Your task to perform on an android device: I want to add a Mettalic box bag to my cart.
Image 0: 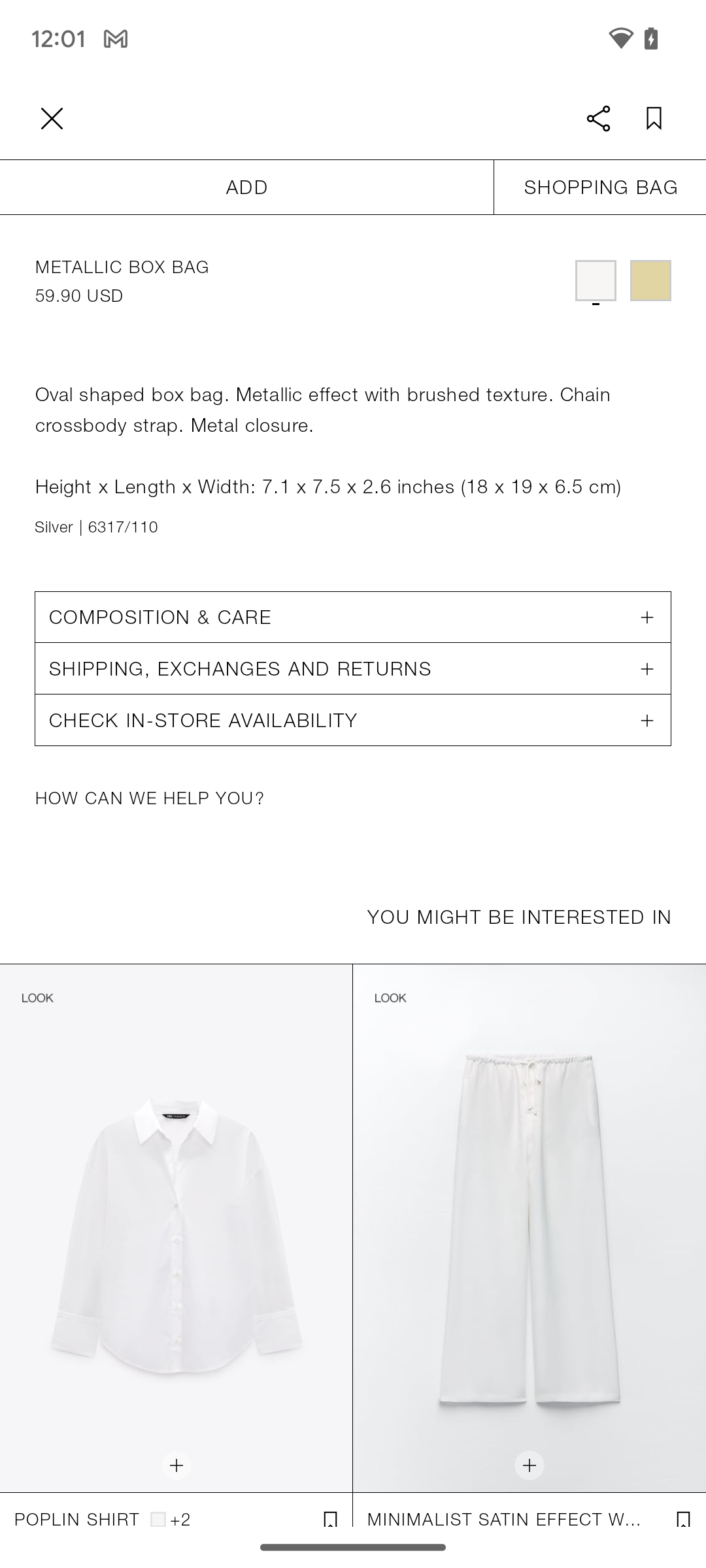
Click on Add option on the top of the screen.
Step 0: click (246, 187)
Image 1: 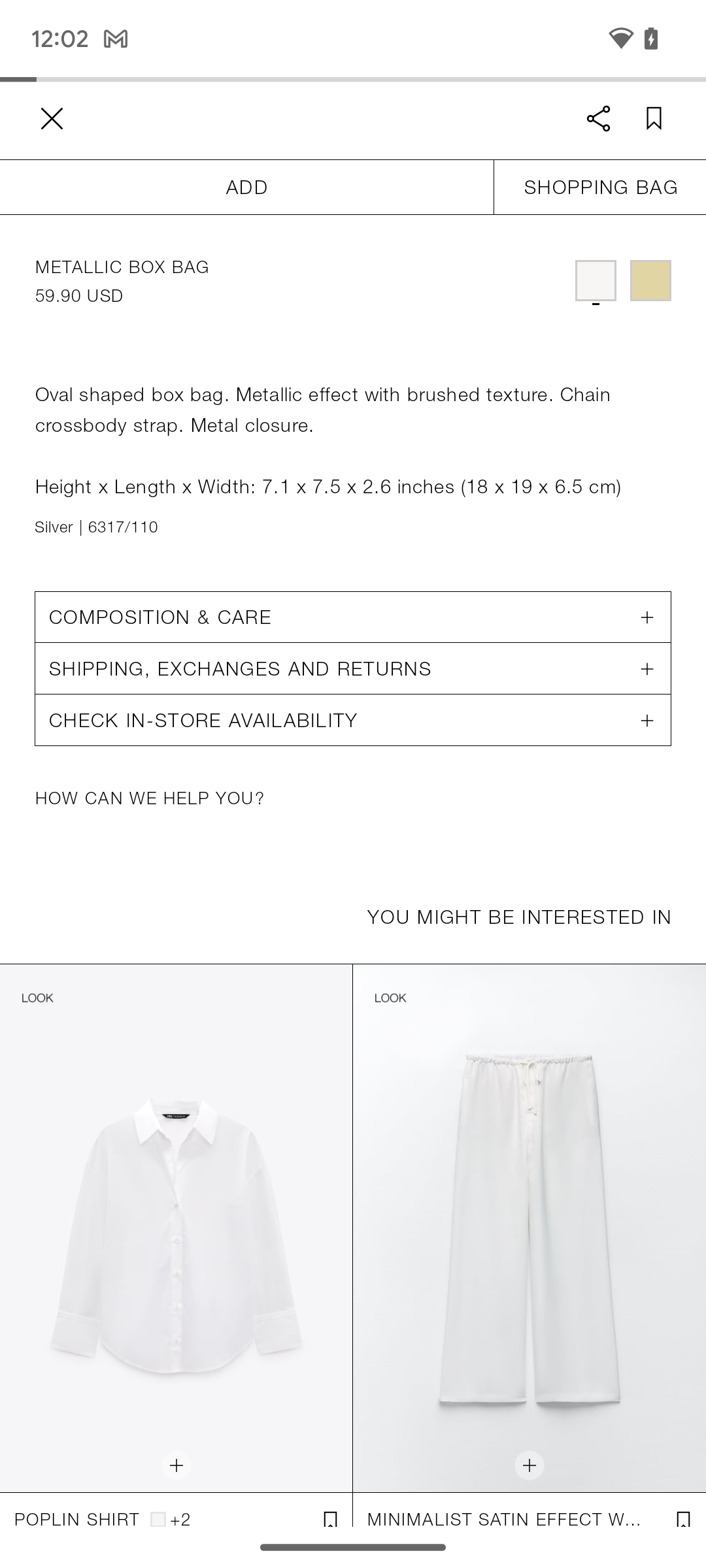
Click on Add option on the top of the screen.
Step 1: wait